Your task to perform on an android device: I want to look for the changing weather conditions today. Open the weather history for today in the Accuweather app.
Image 0: 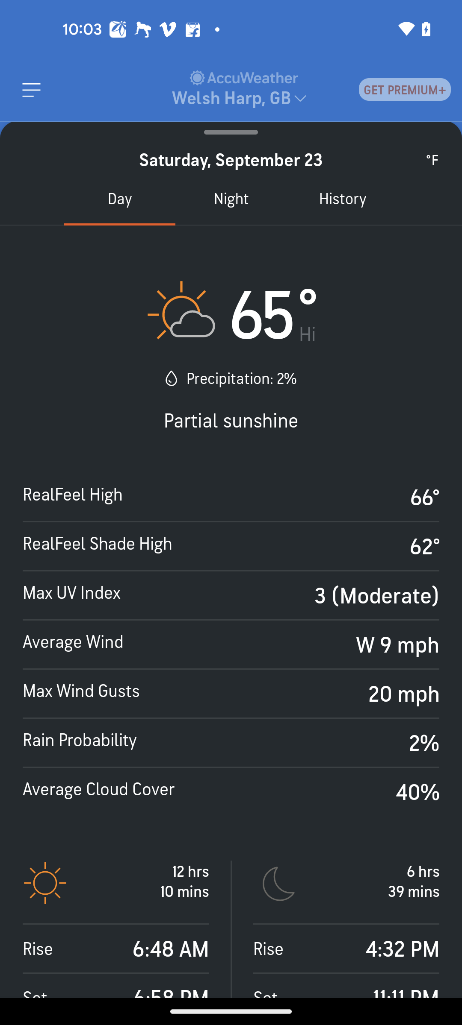
Click on the History tab of today
Step 0: click (342, 199)